Your task to perform on an android device: On the Amazon app, search for smart door locks.  Open the Amazon app.  Click on the search bar at the top of the screen.  Type in smart door locks.  Click on the arrow icon at the bottom-right corner of the keyboard.
Image 0: 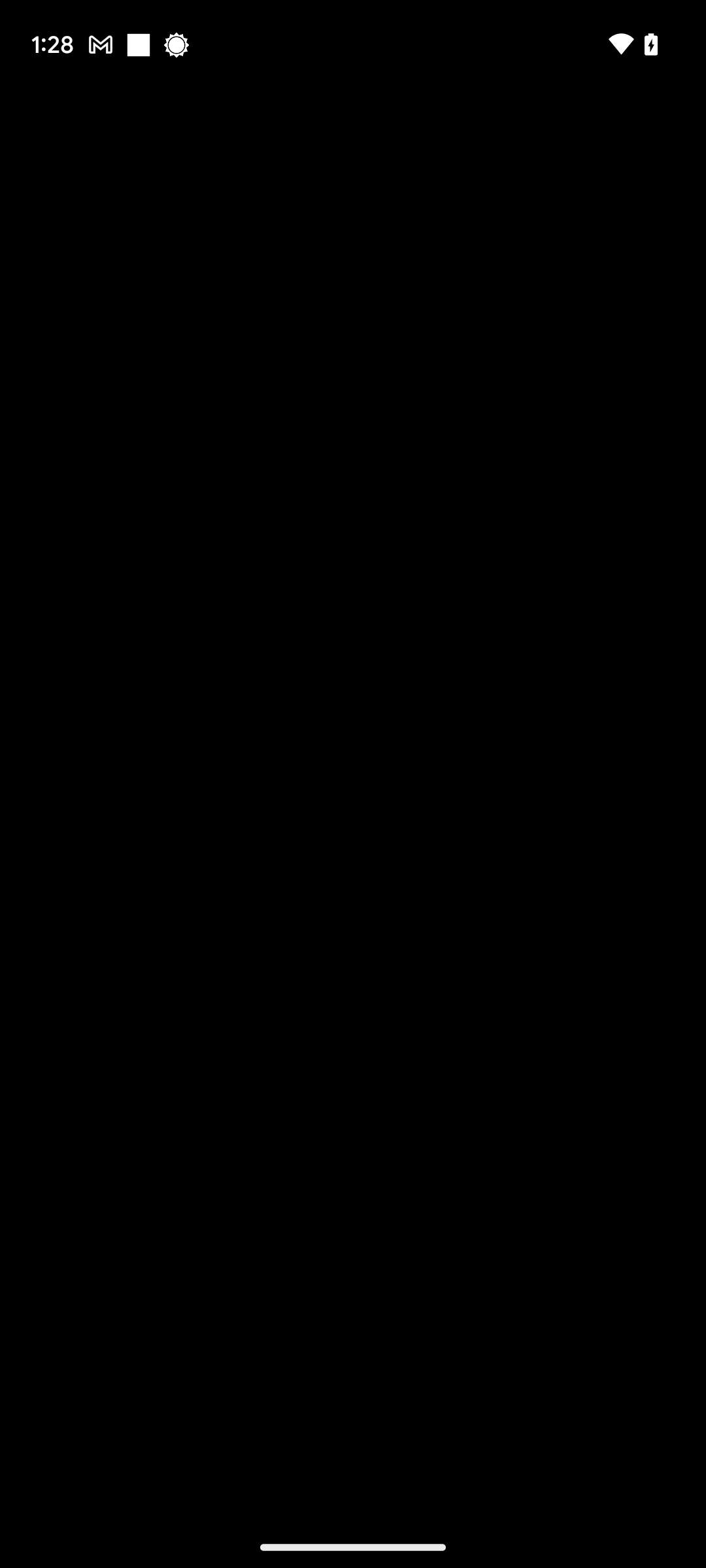
Open the Amazon app.
Step 0: open app "Amazon"
Image 1: 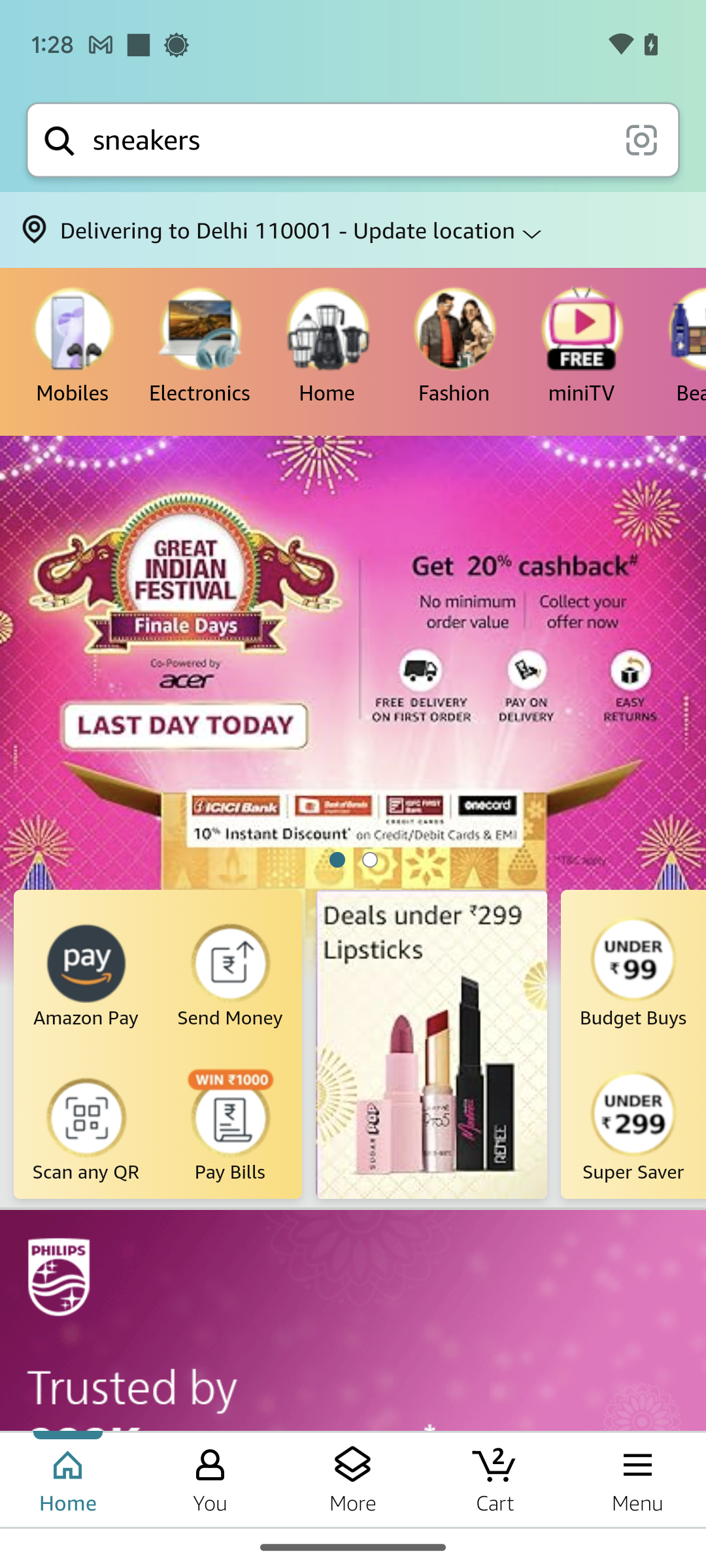
Click on the search bar at the top of the screen.
Step 1: click (348, 140)
Image 2: 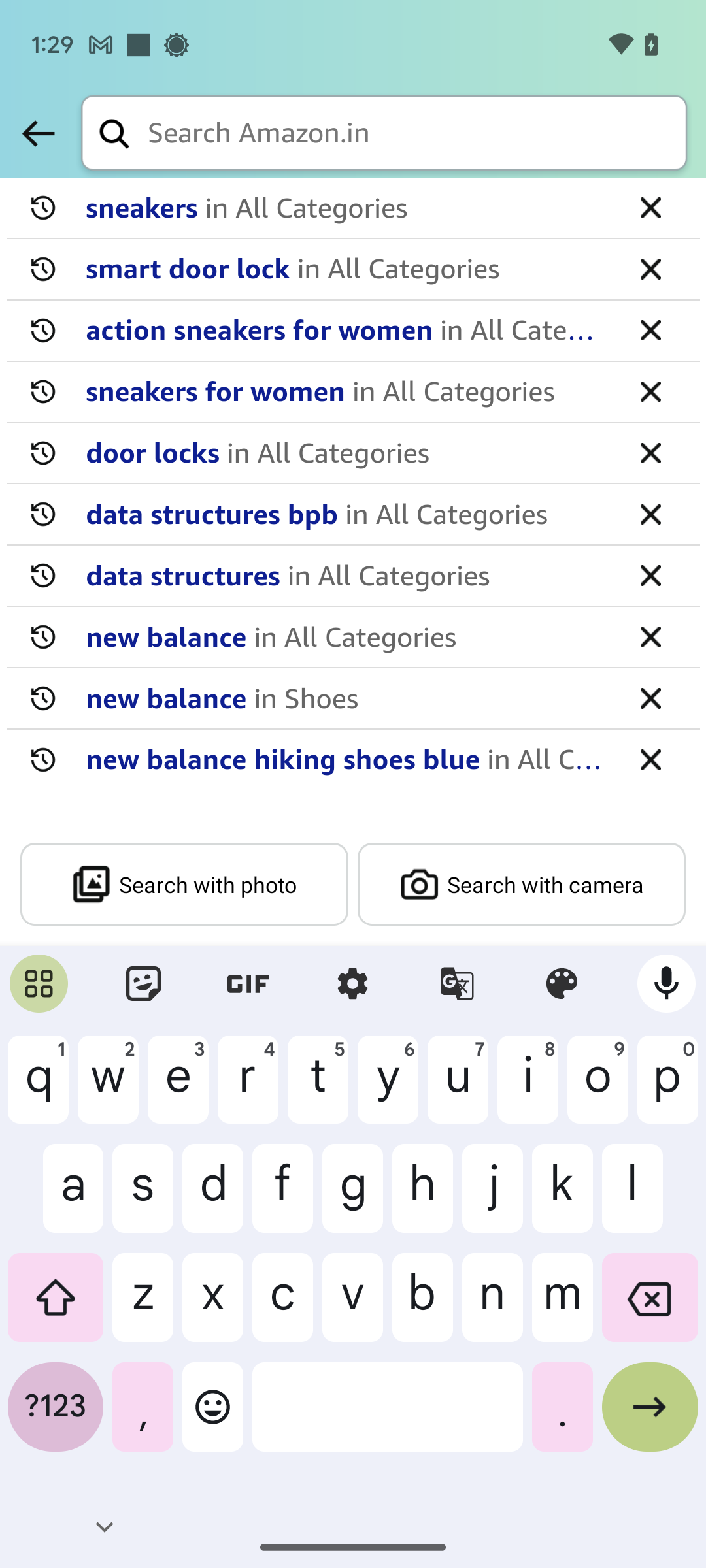
Type in smart door locks.
Step 2: type "smart door locks"
Image 3: 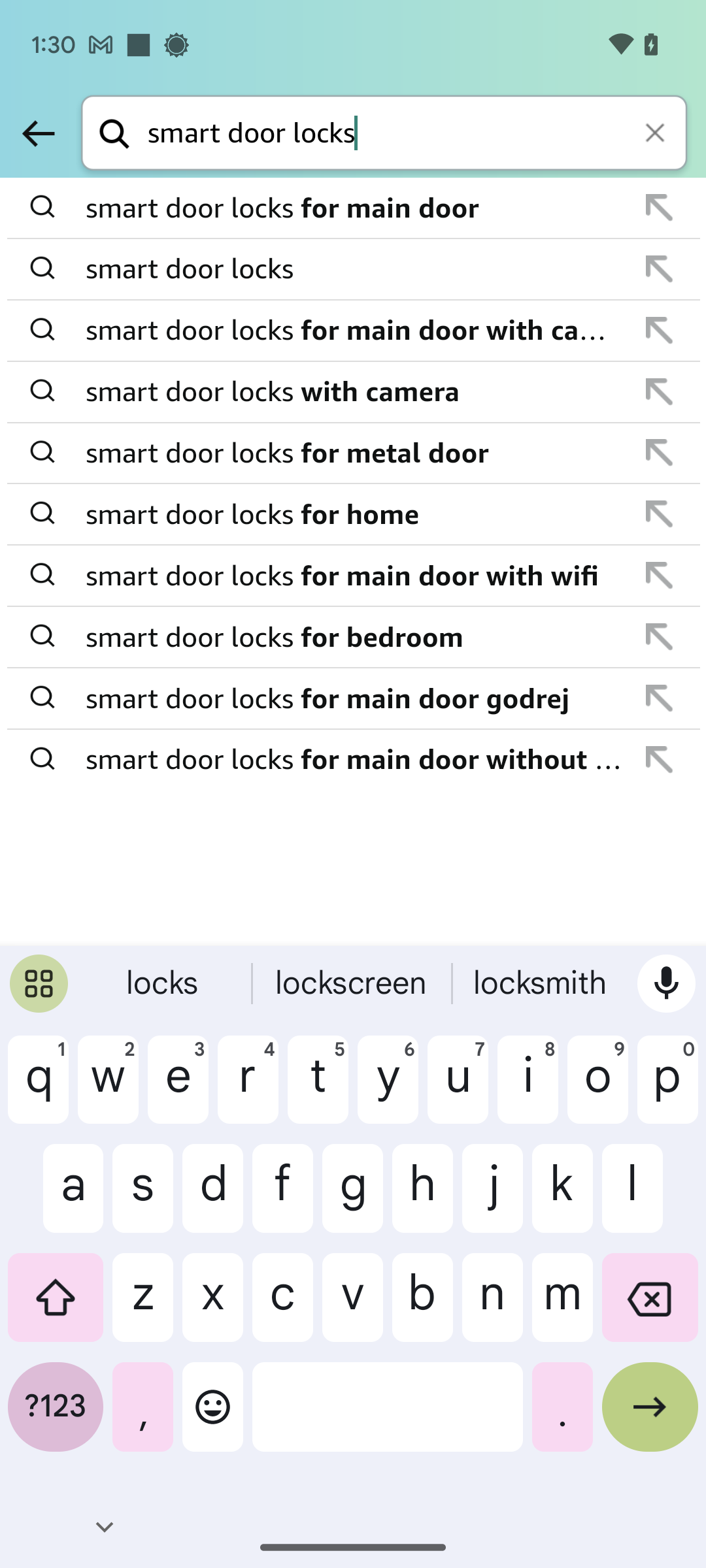
Click on the arrow icon at the bottom-right corner of the keyboard.
Step 3: click (650, 1417)